Your task to perform on an android device: On the Gmail app, turn on the week number setting so I can see it on the calendar.
Image 0: 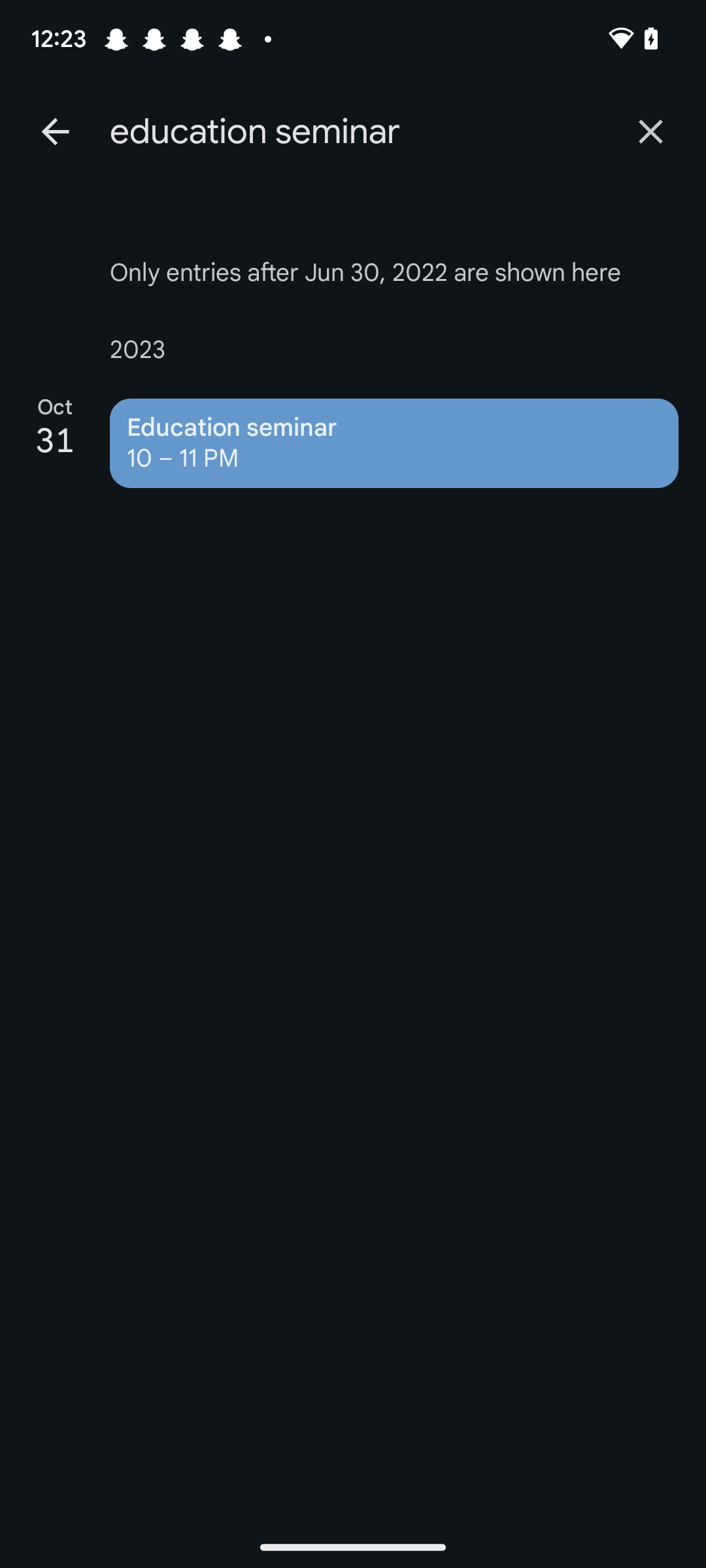
Click on the arrow icon at the top left corner of the screen.
Step 0: click (55, 131)
Image 1: 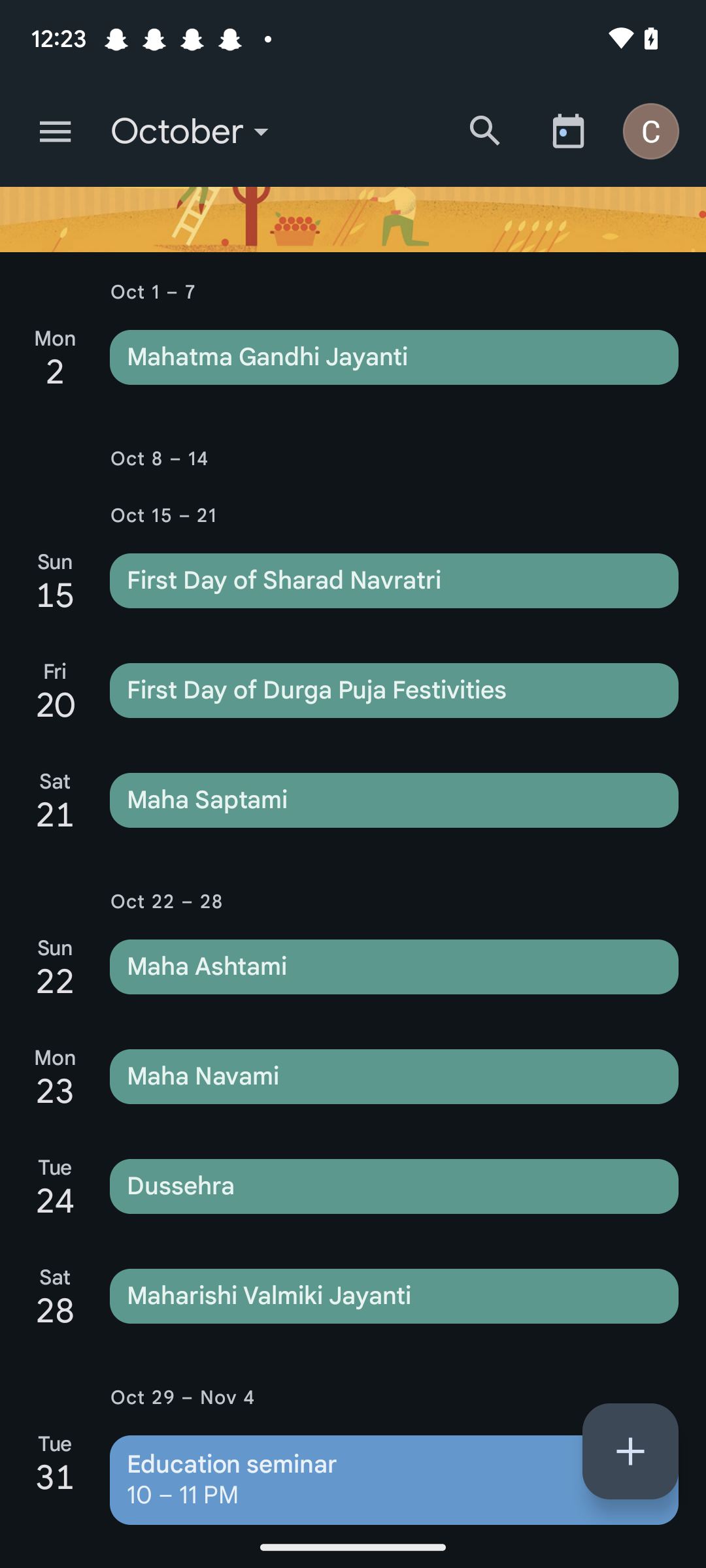
Click on the menu icon at the top left corner of the screen.
Step 1: click (55, 131)
Image 2: 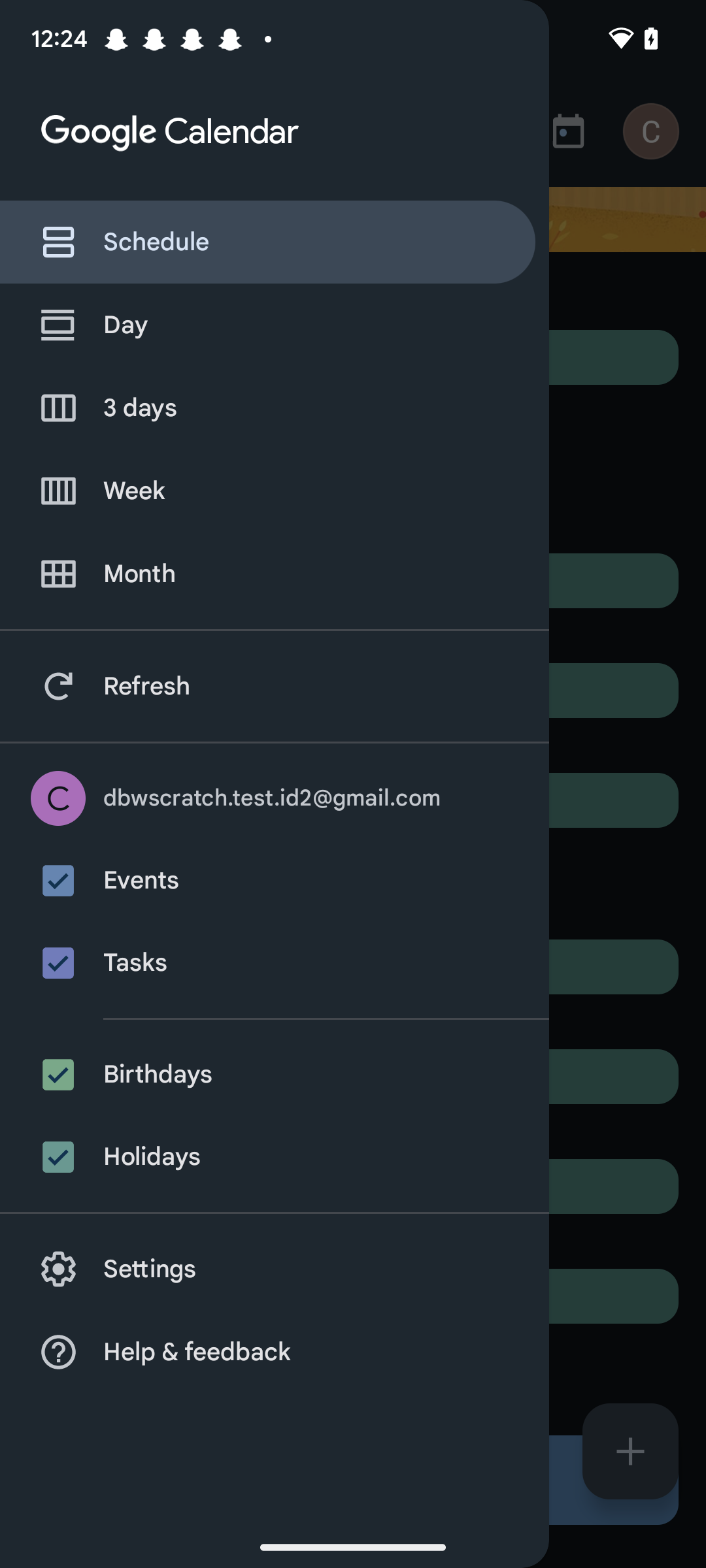
Click on Settings on the left side of the screen.
Step 2: click (394, 1296)
Image 3: 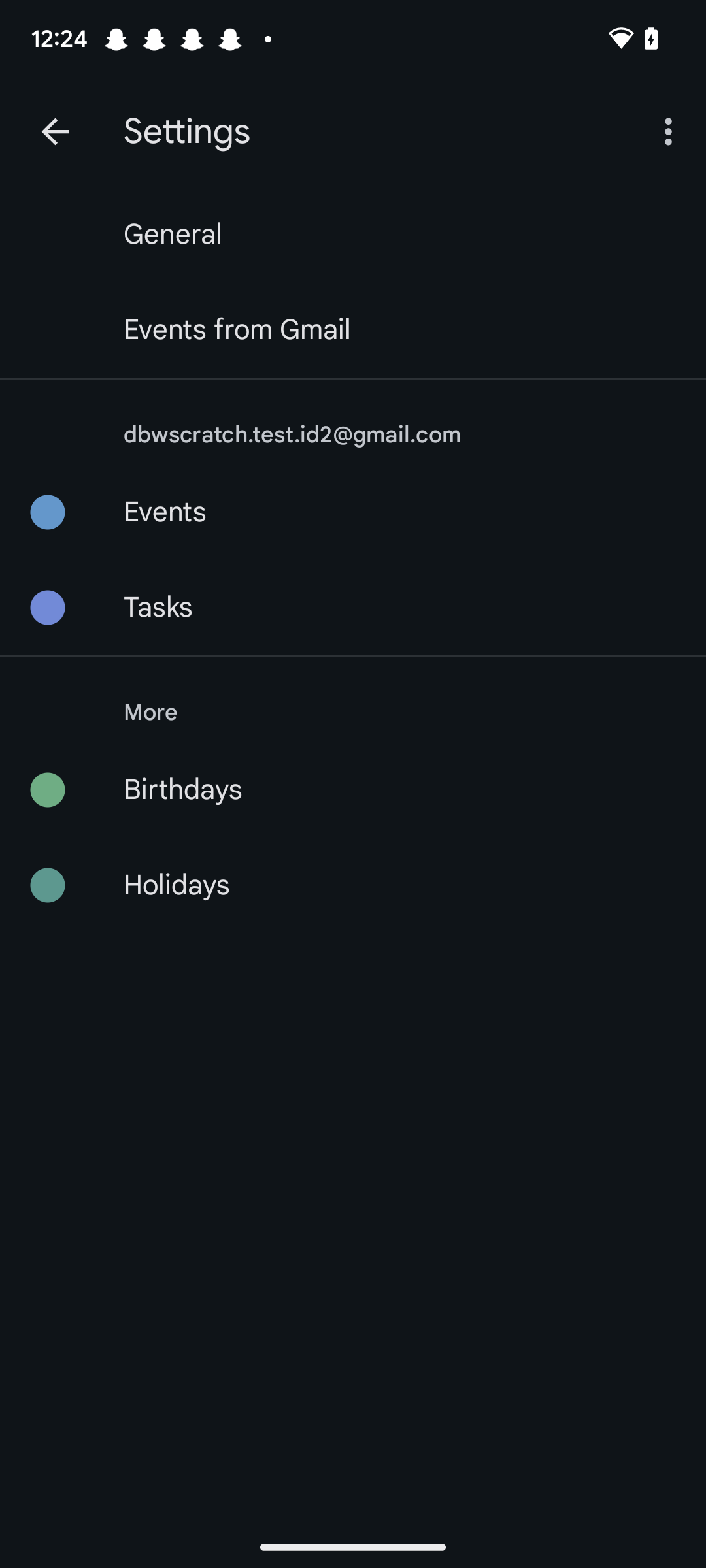
Click on General at the top of the screen.
Step 3: click (173, 234)
Image 4: 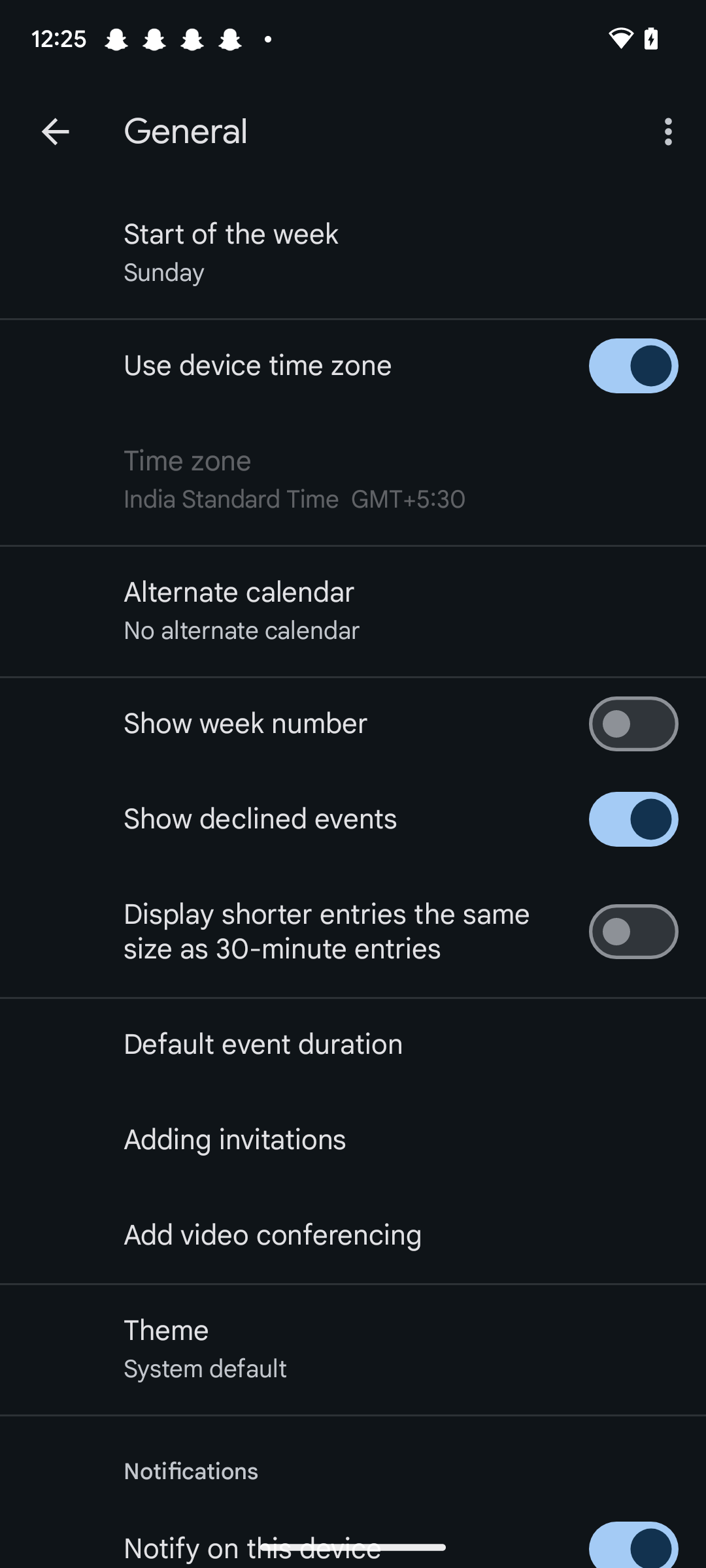
Click on the second toggle icon on the right side of the screen.
Step 4: click (633, 724)